Your task to perform on an android device: I decided to make sauerbraten at home, so view the recipe for sauerbraten meal in the Yummly app.
Image 0: 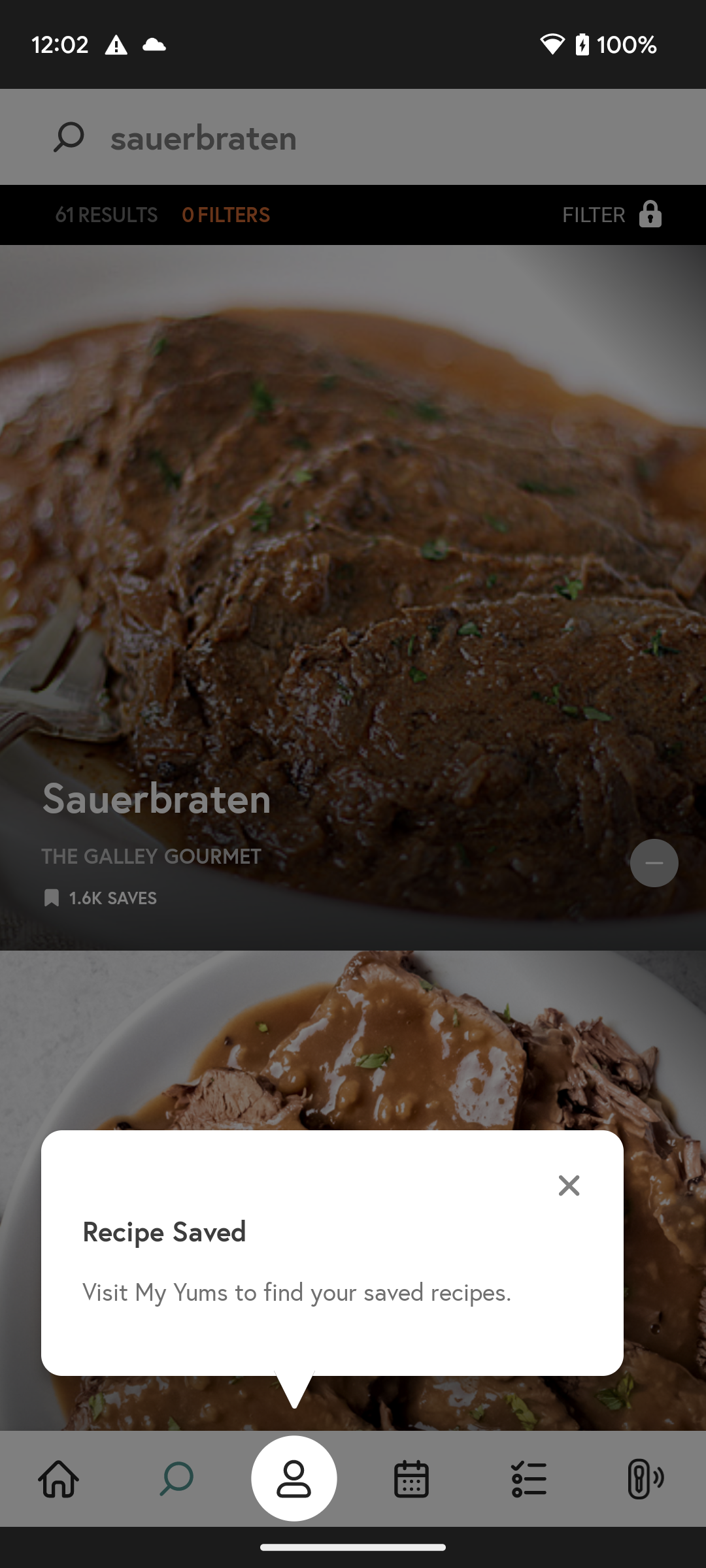
Click on the cross icon of the pop up notification to remove this pop up notification.
Step 0: click (569, 1184)
Image 1: 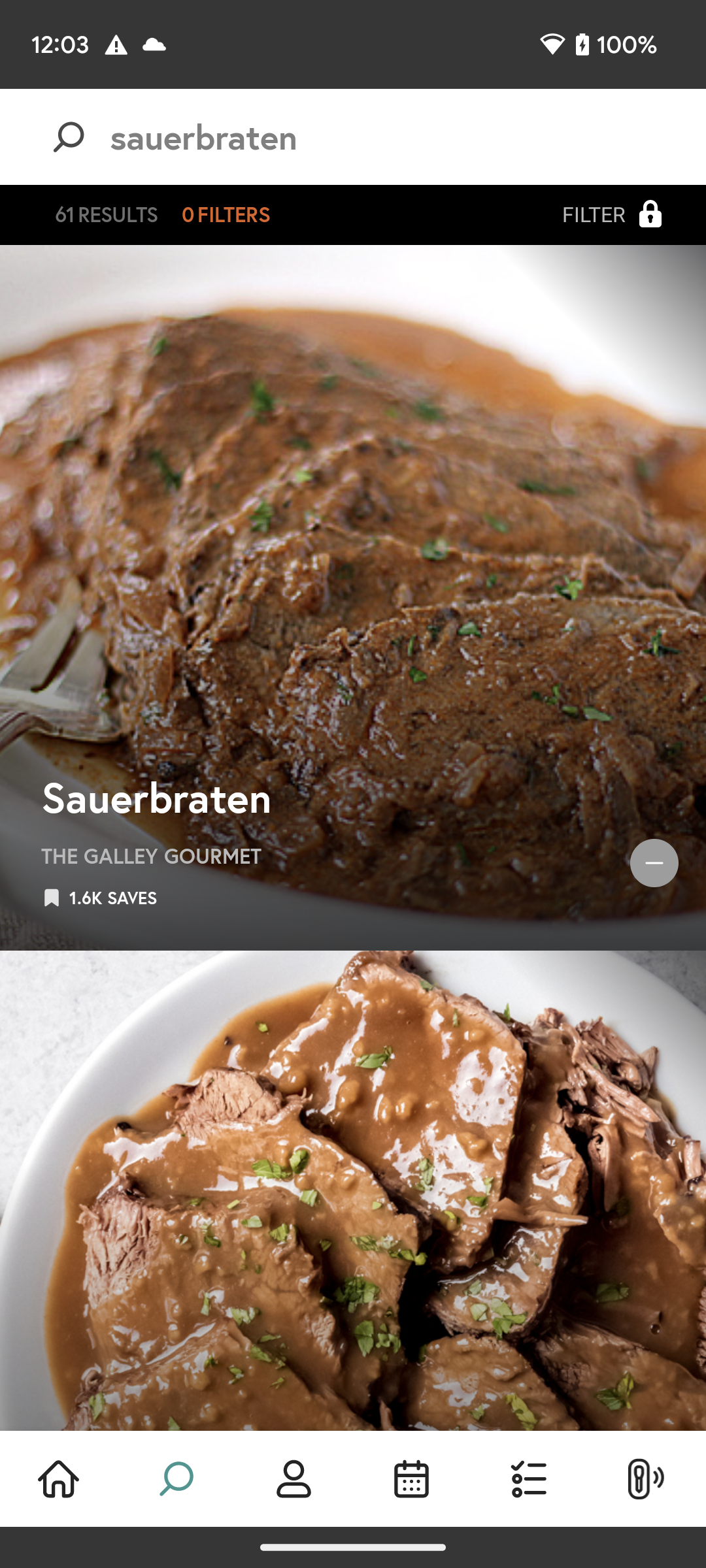
Click on the Sauerbraten to view the recipe.
Step 1: click (311, 796)
Image 2: 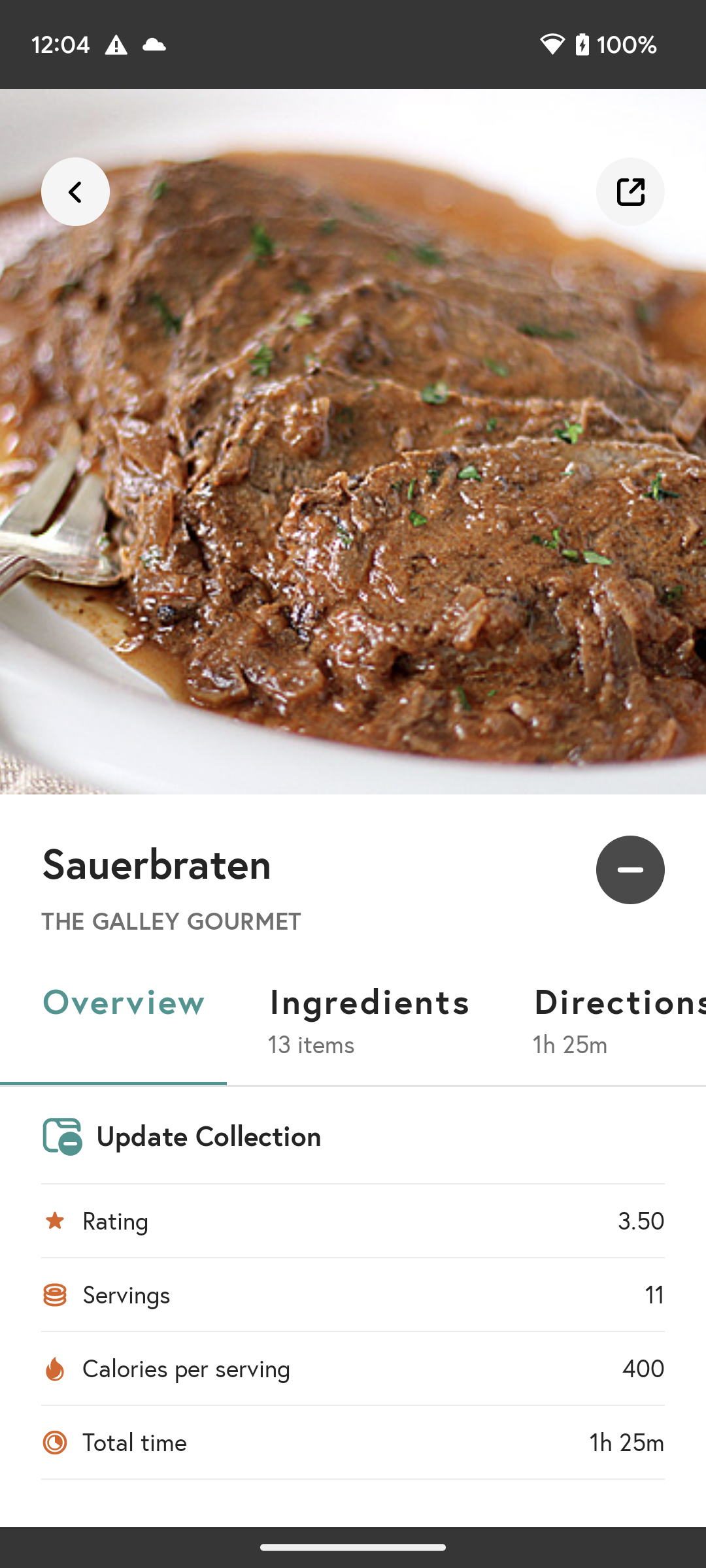
Click on the Ingredients tab to view the ingredients of this recipe.
Step 2: click (369, 1000)
Image 3: 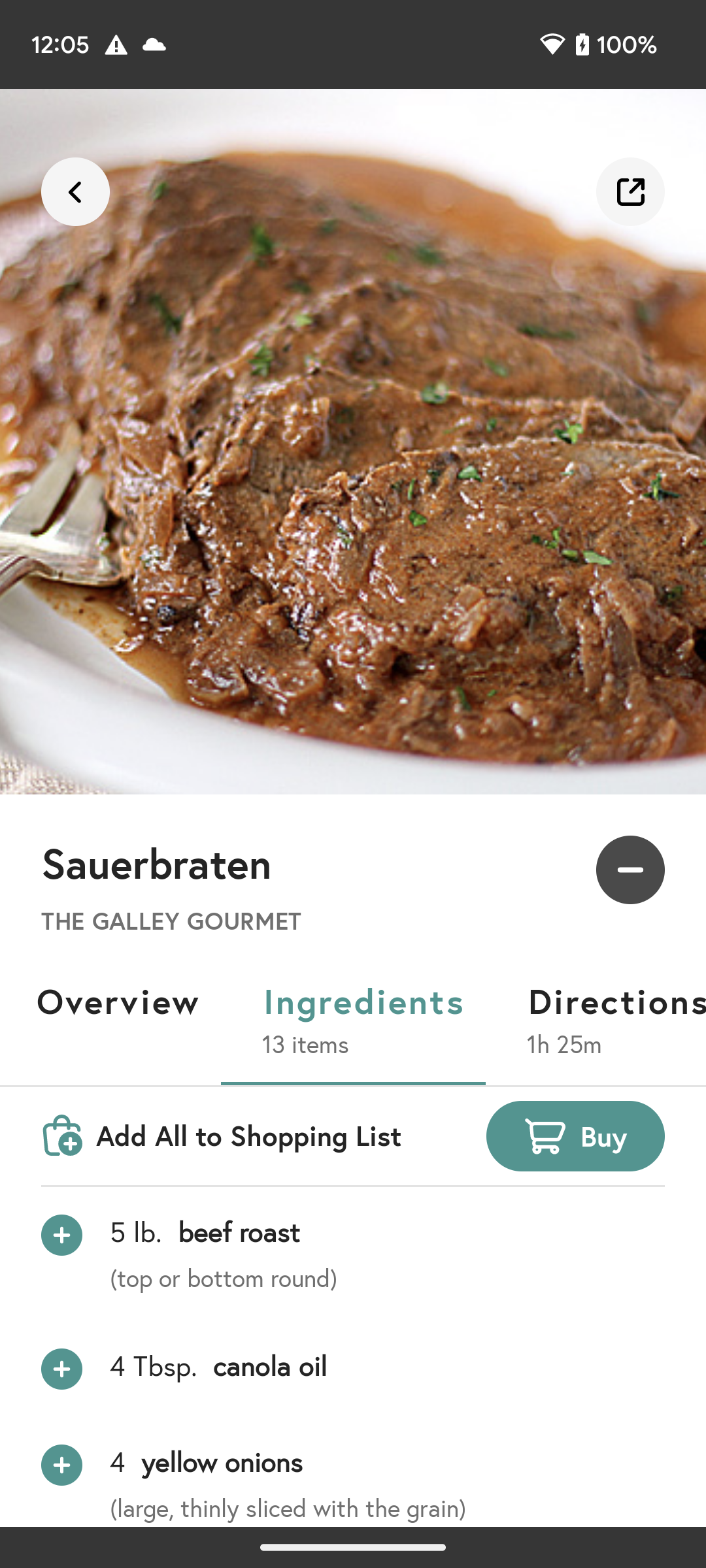
Click on the Directions to view the recipe.
Step 3: click (616, 1000)
Image 4: 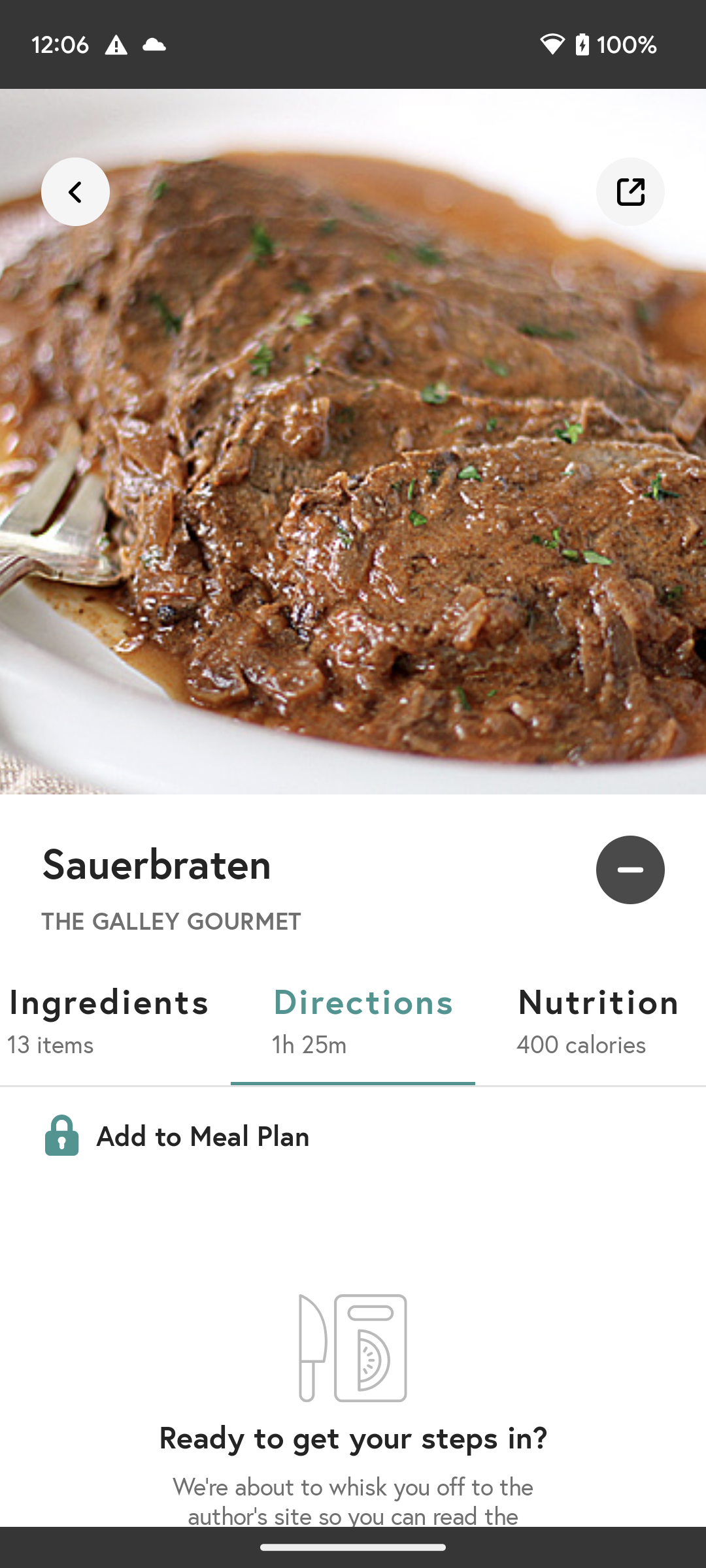
Scroll up to view the recipe.
Step 4: scroll down
Image 5: 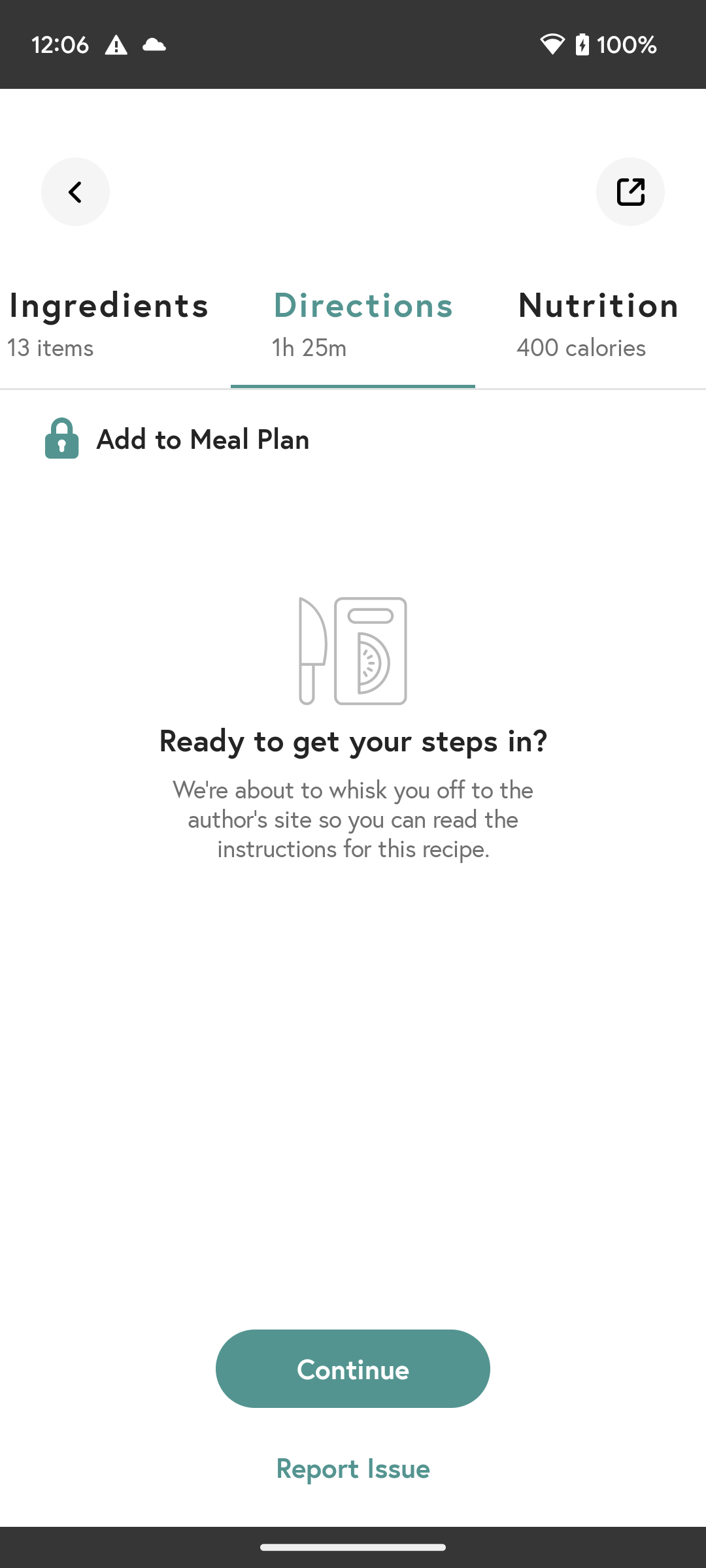
Click on the Continue button at the bottom of the screen to view the recipe.
Step 5: click (352, 1369)
Image 6: 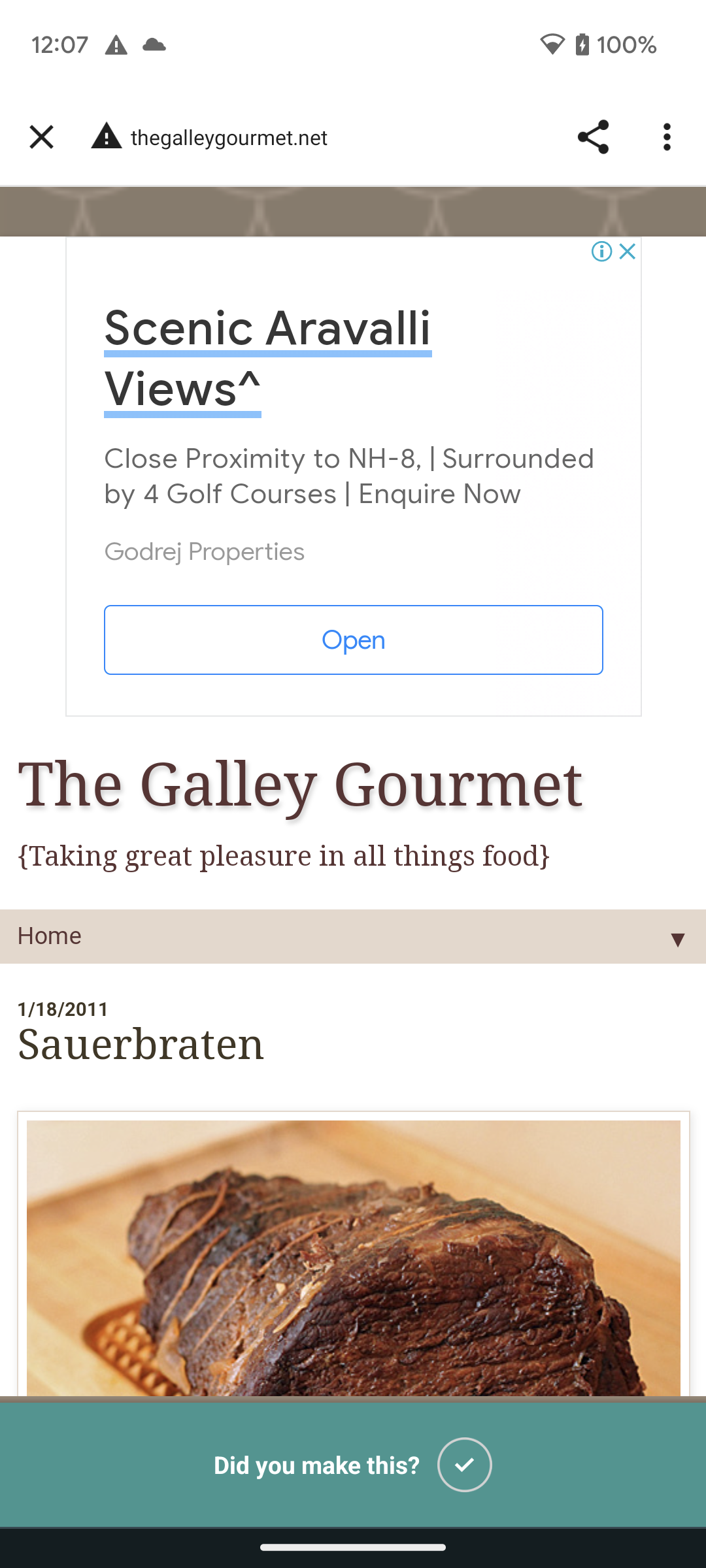
Scroll up to view the recipe.
Step 6: scroll down
Image 7: 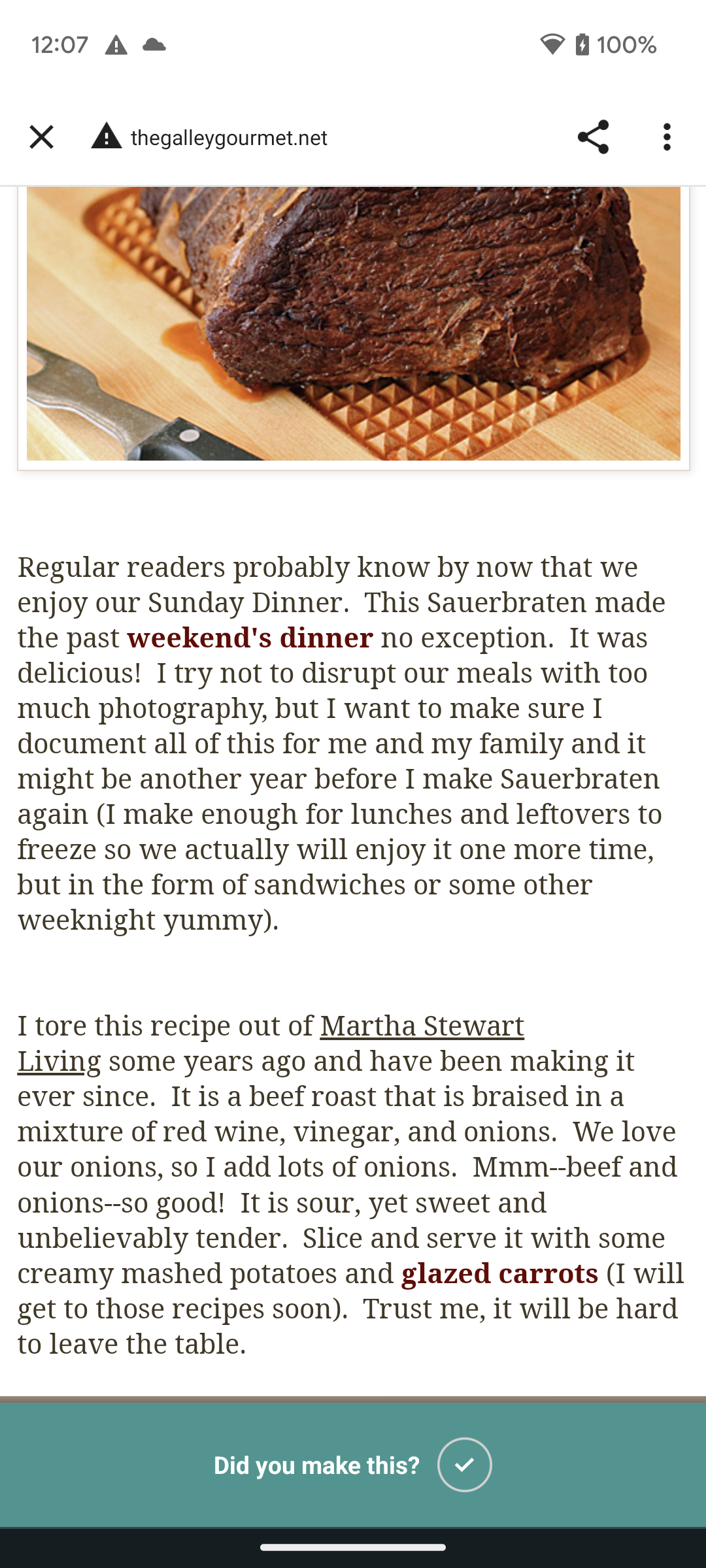
Scroll up to view the recipe.
Step 7: scroll down
Image 8: 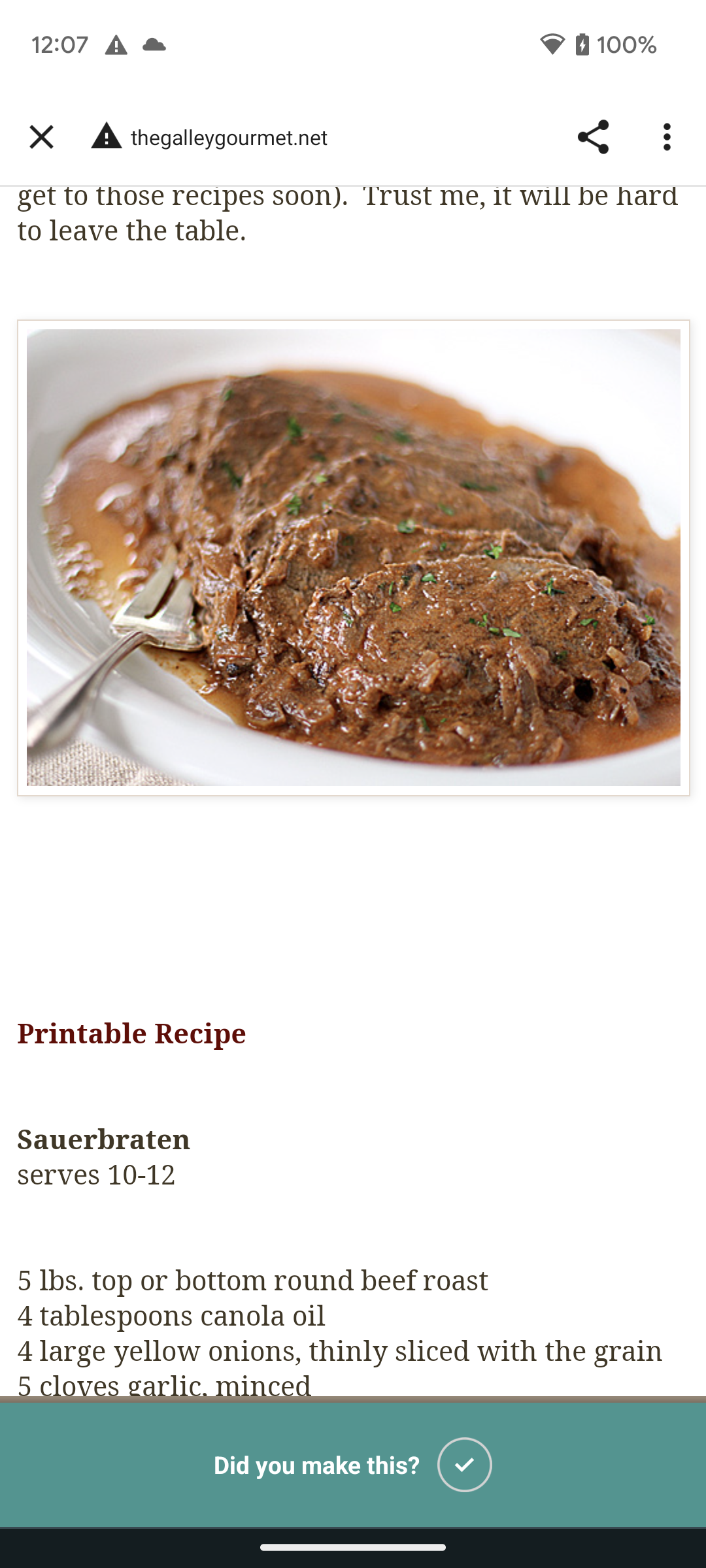
Scroll up to view the recipe.
Step 8: scroll down
Image 9: 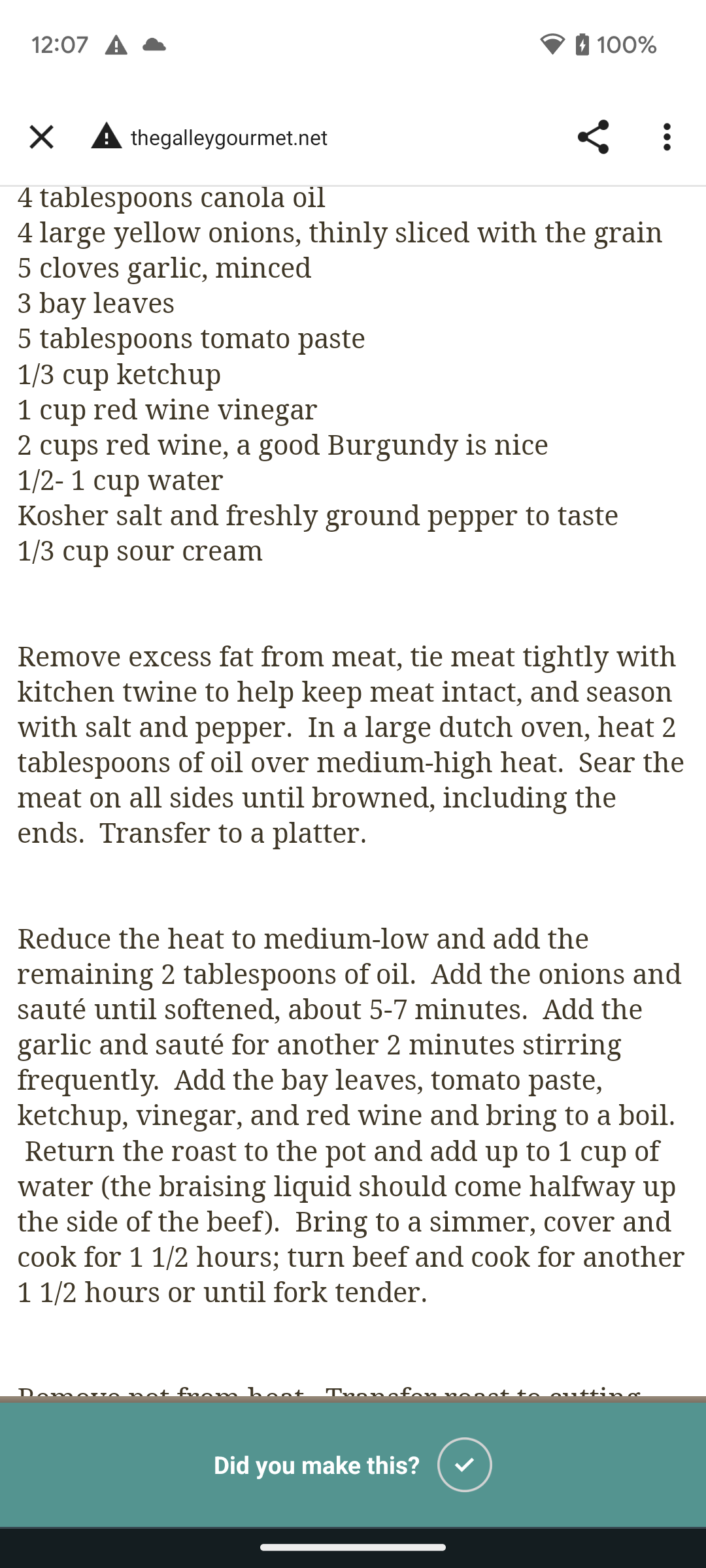
Scroll up to view the recipe.
Step 9: scroll down